Your task to perform on an android device: I would like to see directions to Dam station from Amsterdam(Central).
Image 0: 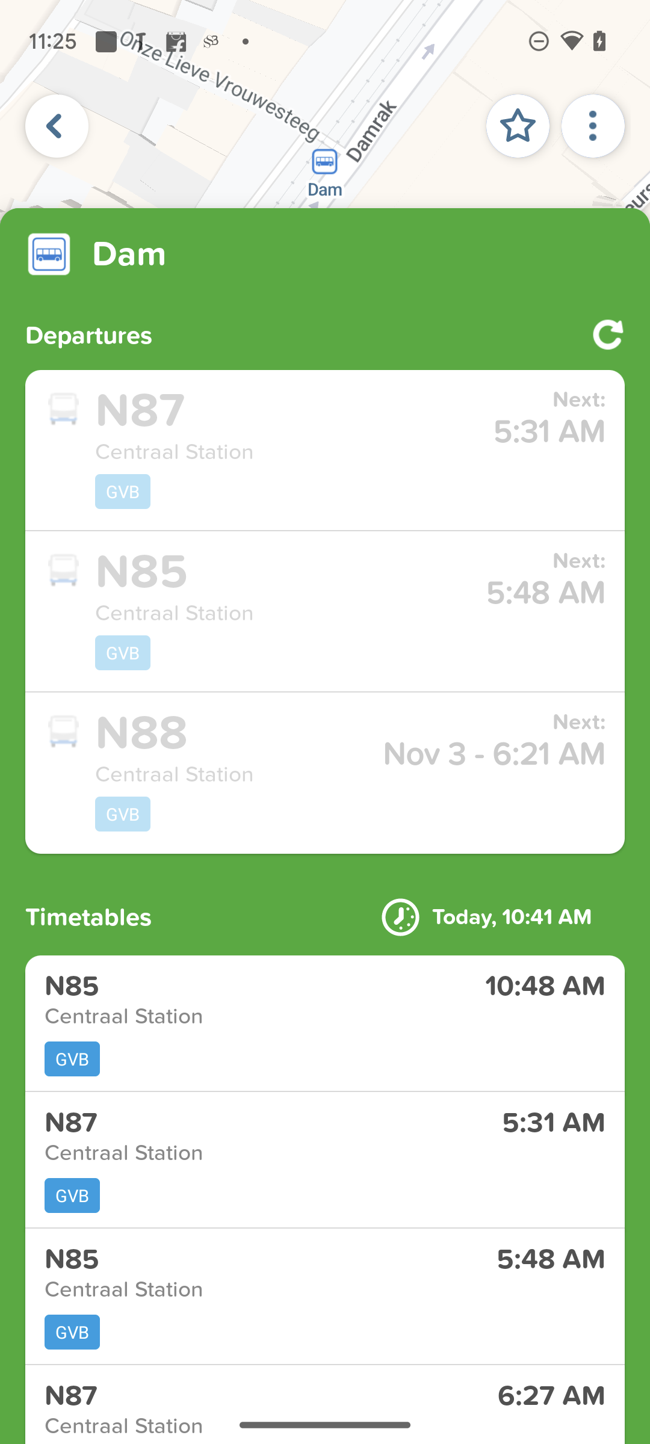
Pull down the green screen to view the map.
Step 0: scroll up
Image 1: 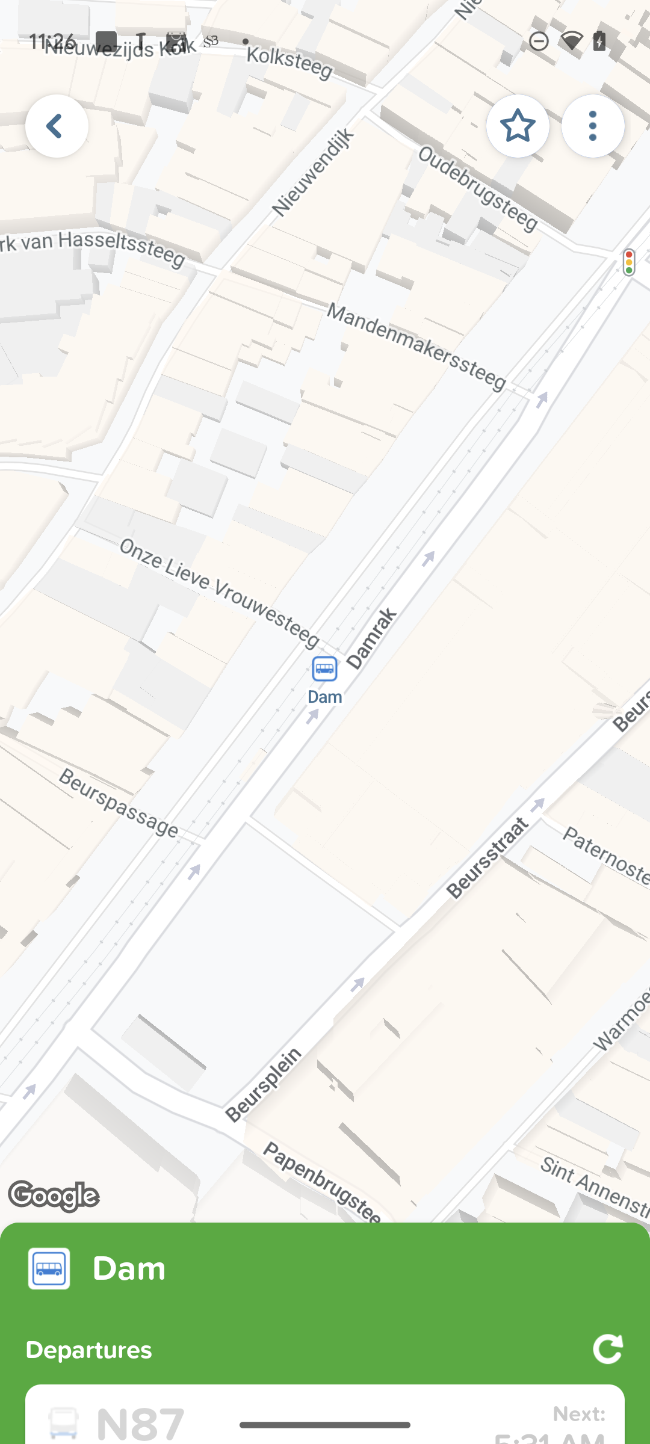
Click on three dot menu icon on the top right side of the screen.
Step 1: click (593, 126)
Image 2: 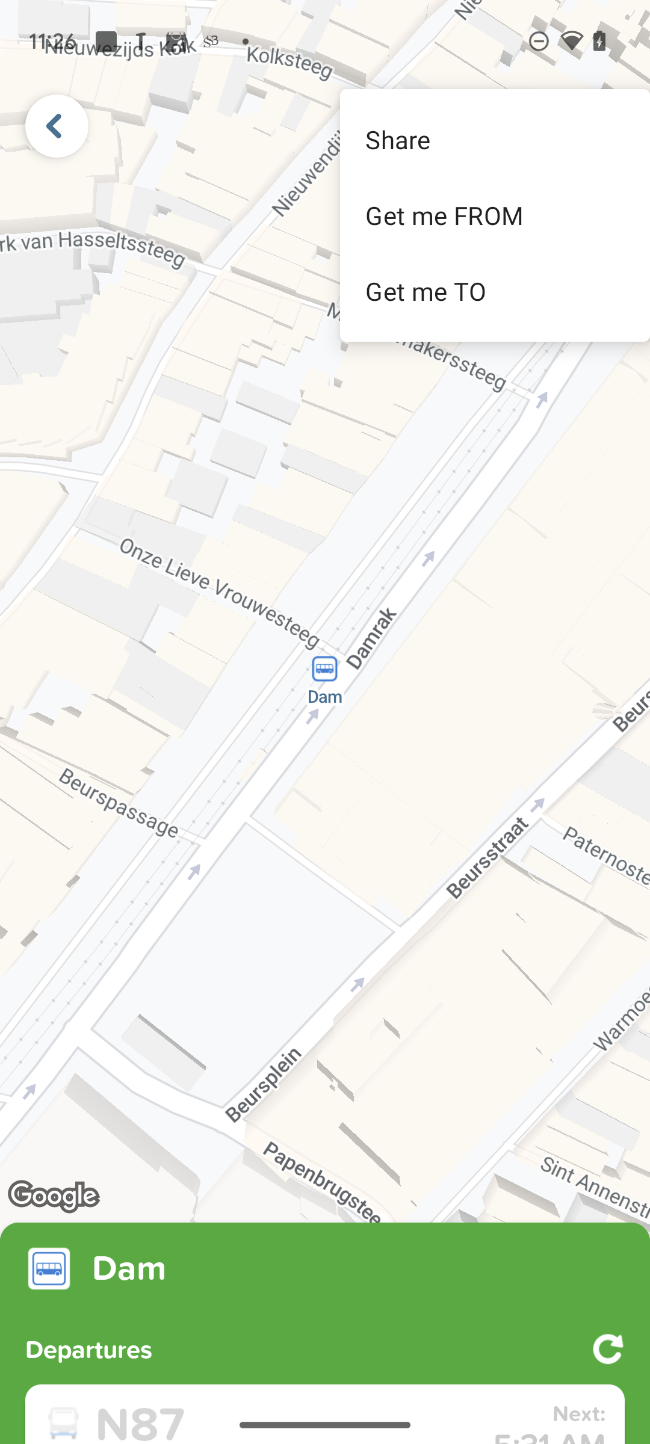
Click on Get me FROM option.
Step 2: click (495, 215)
Image 3: 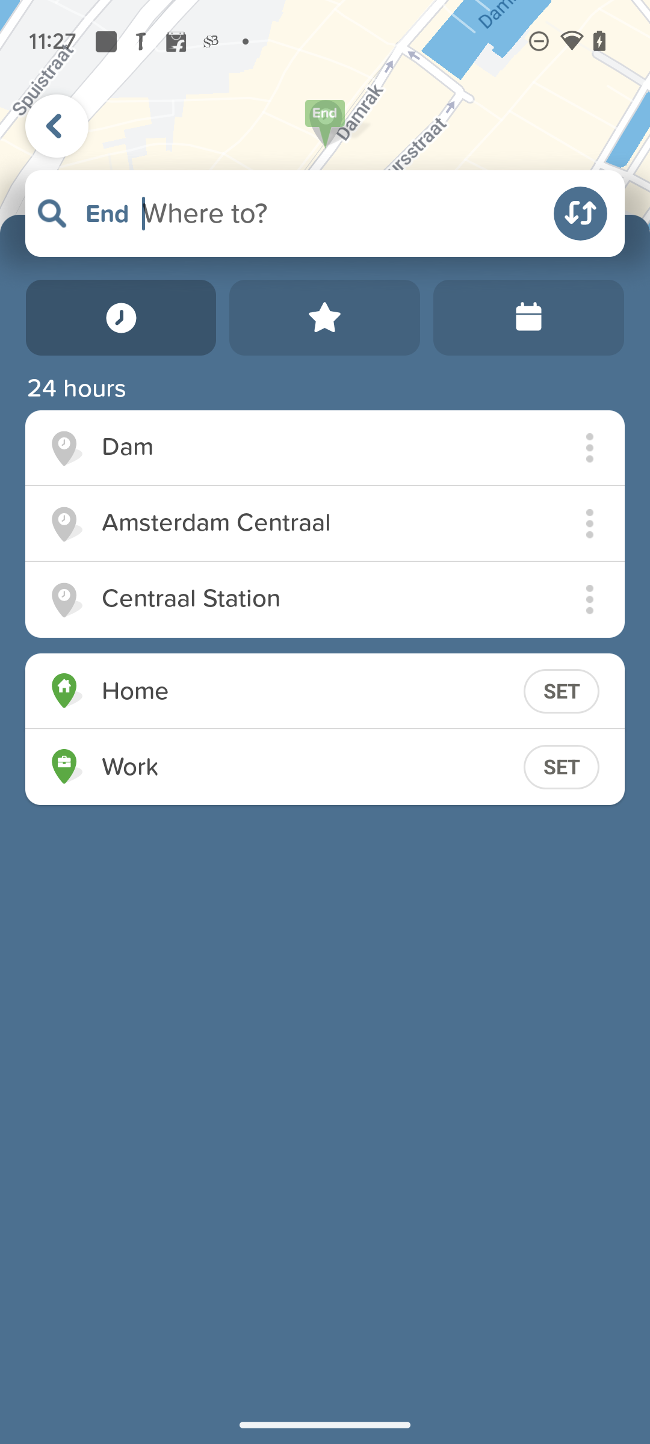
Click on Amsterdam Centraal option.
Step 3: click (315, 522)
Image 4: 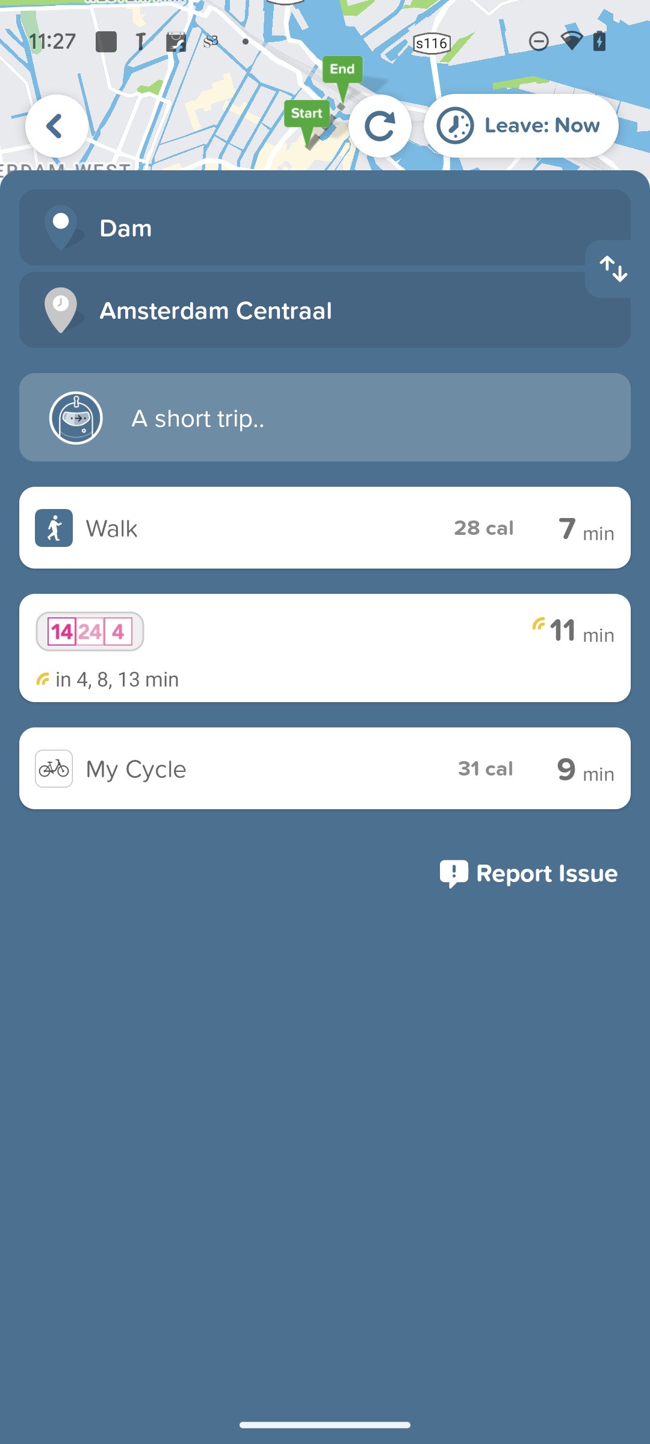
Click on Walk option.
Step 4: click (325, 424)